Your task to perform on an android device: Read the translated text aloud in Google Translate app 
Image 0: 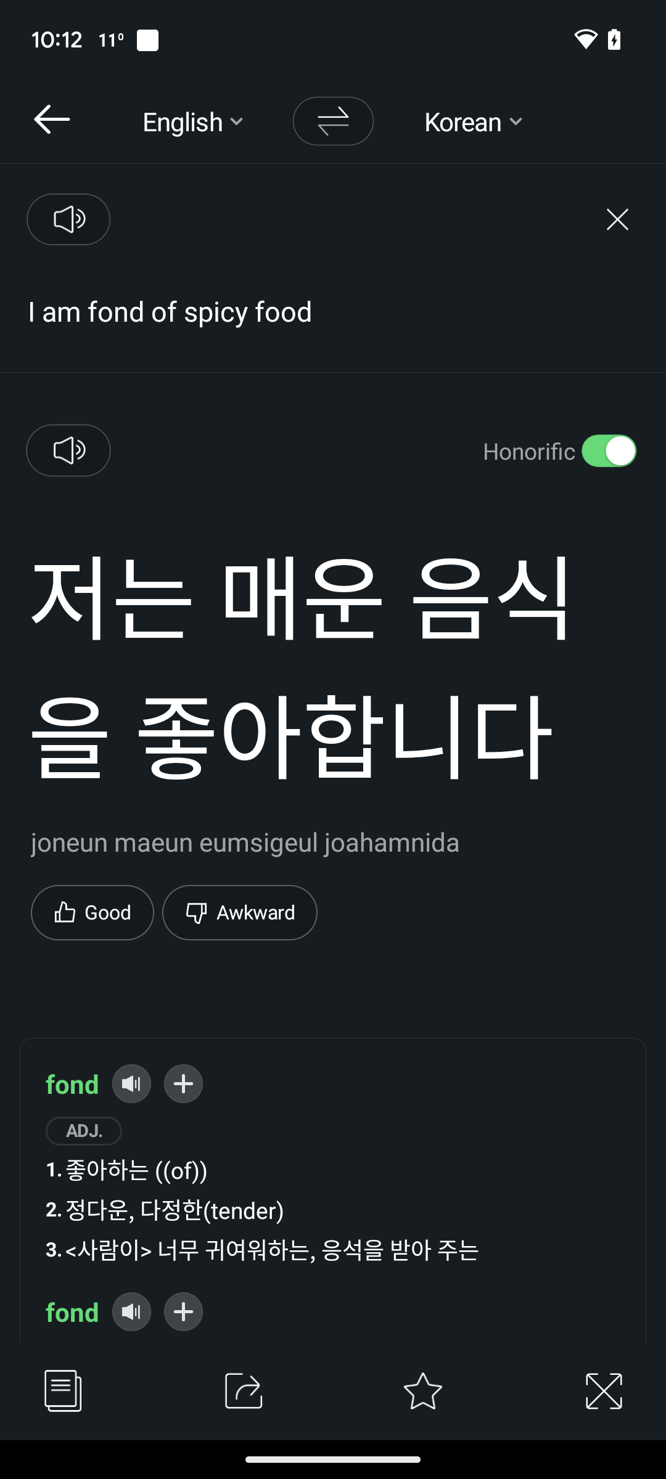
Open the google translate app
Step 0: open app "Translate"
Image 1: 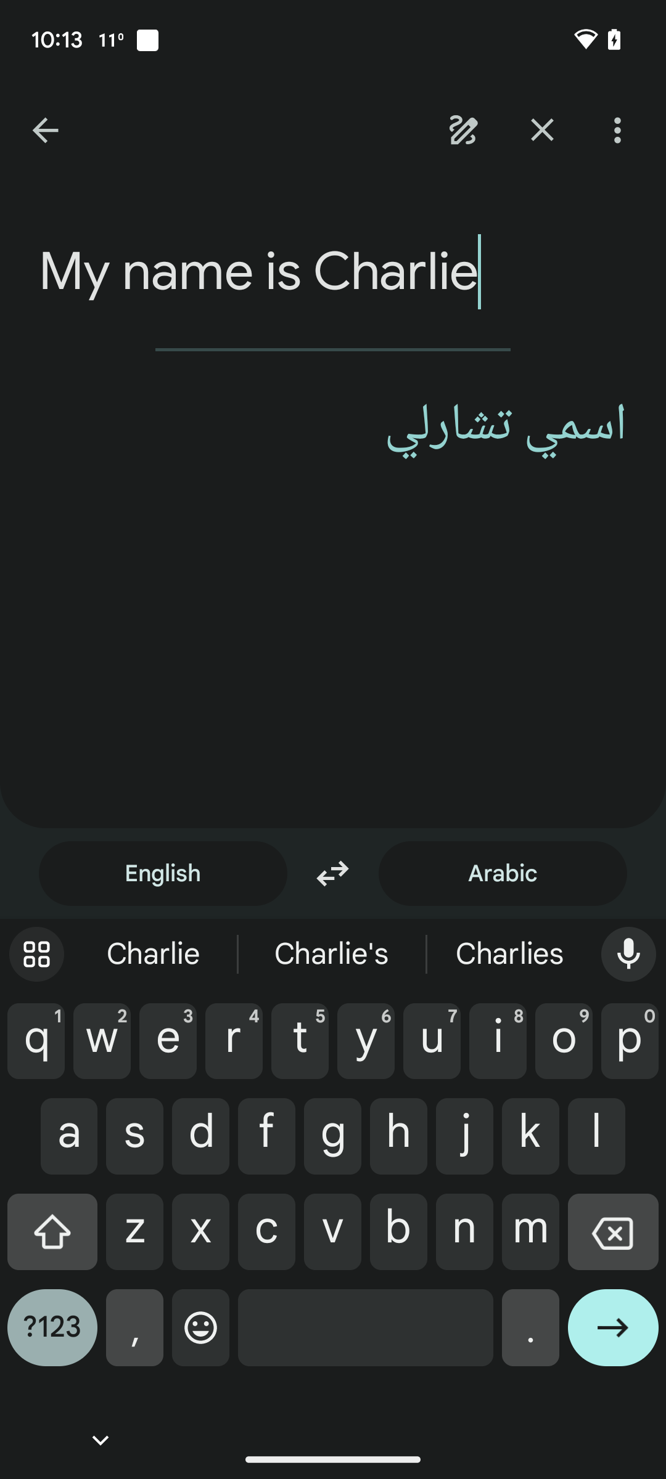
Click on the enter button on the keyboard
Step 1: click (613, 1337)